Your task to perform on an android device: Open the yatra app and find a flight from Seoul Incheon to Paris CDG with a departure date on 14th july 2023 and an arrival date of 21th july 2023 for 2 people in economy class and book the flight after 12 pm and before 7 pm.
Image 0: 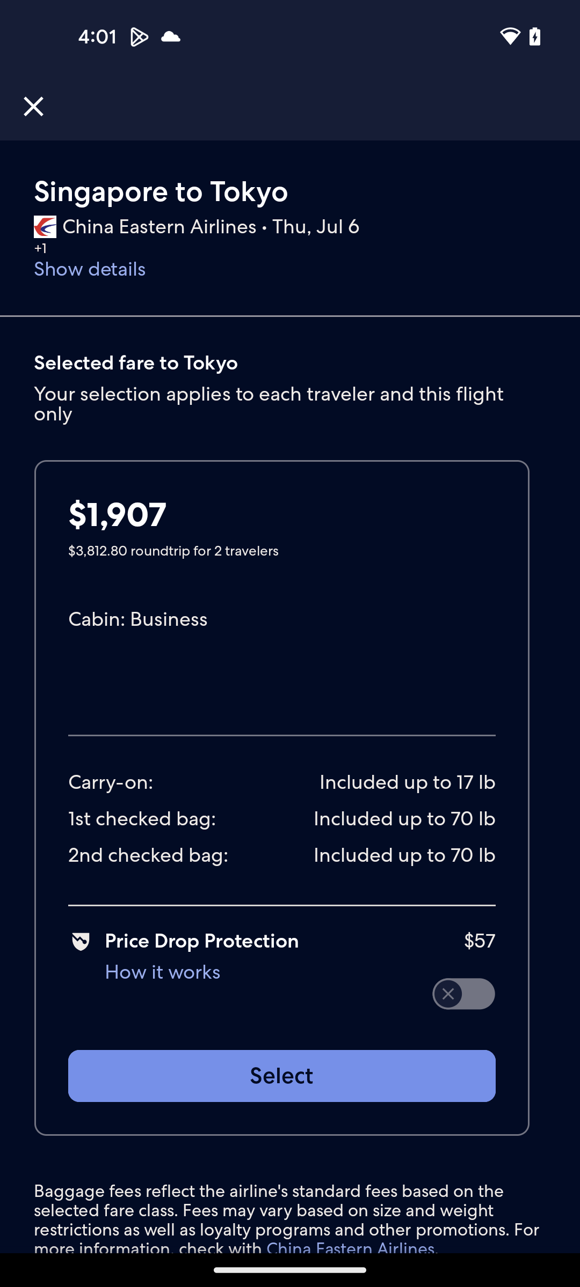
Open yatra app
Step 0: open app "Yatra"
Image 1: 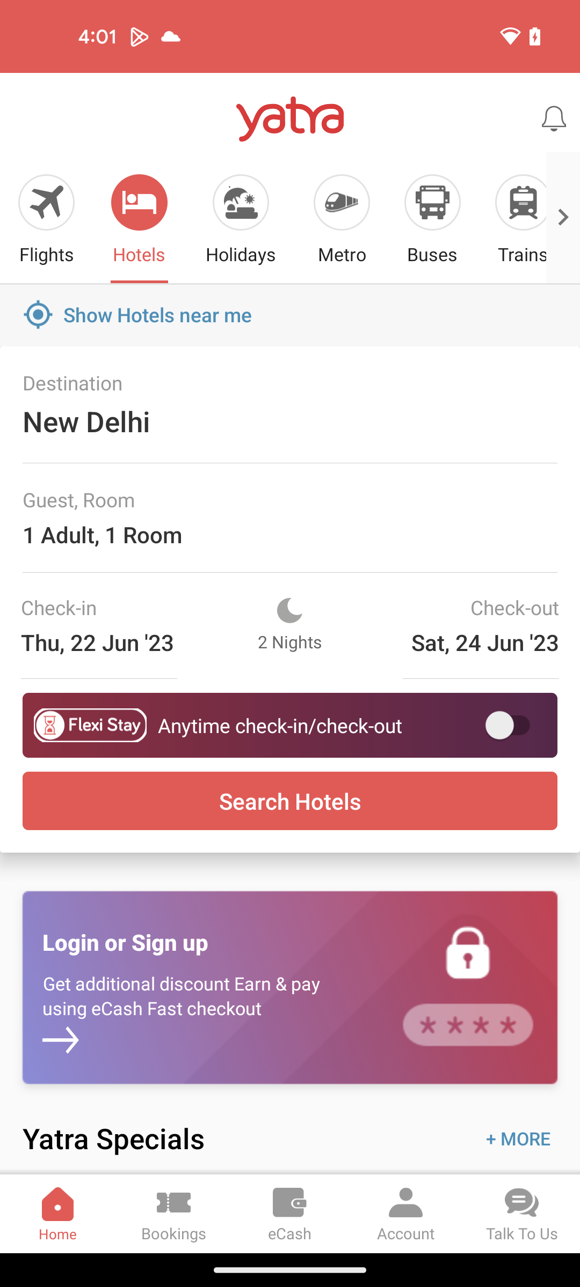
Go to the flights section at the top of the screen
Step 1: click (46, 202)
Image 2: 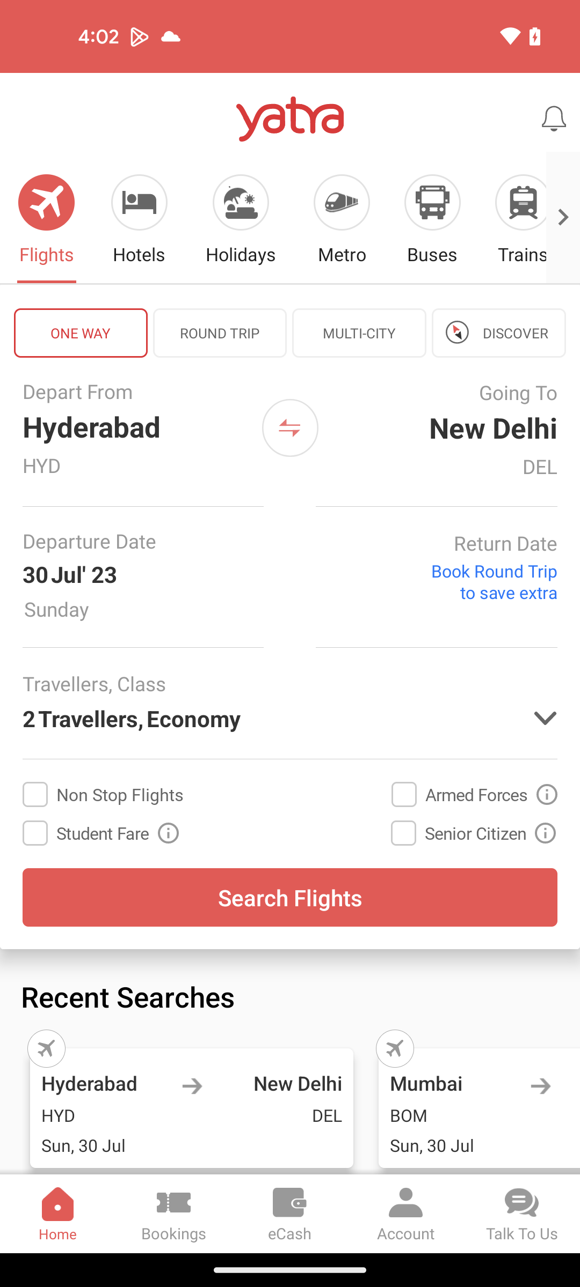
Click on the departure section
Step 2: click (131, 391)
Image 3: 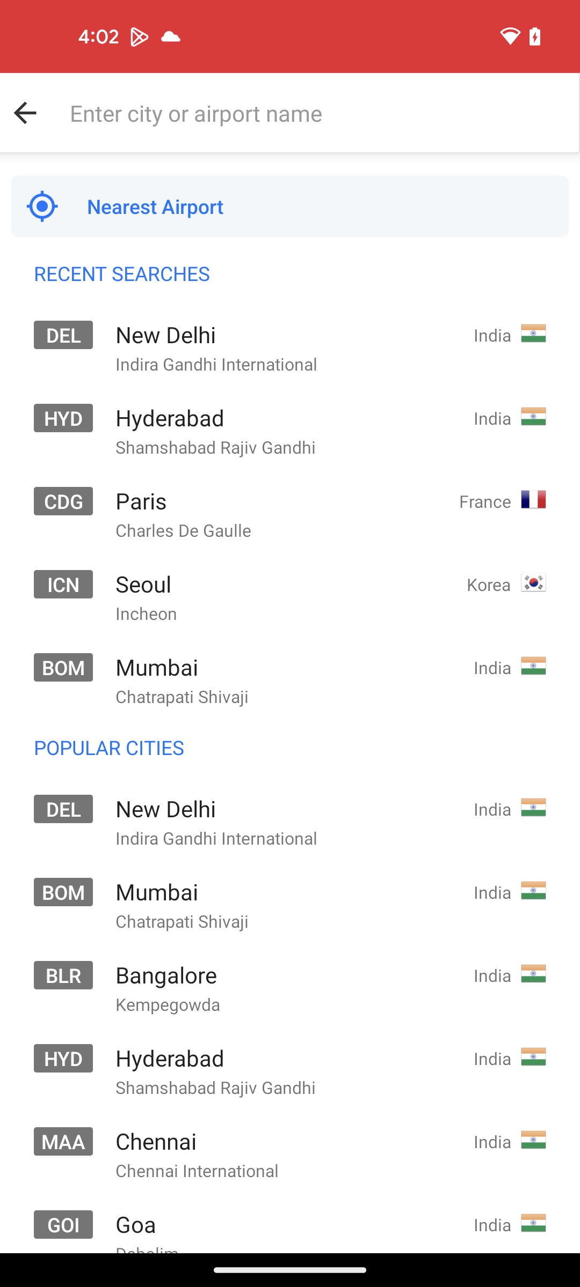
Search for Seoul incheon
Step 3: type "Seoul"
Image 4: 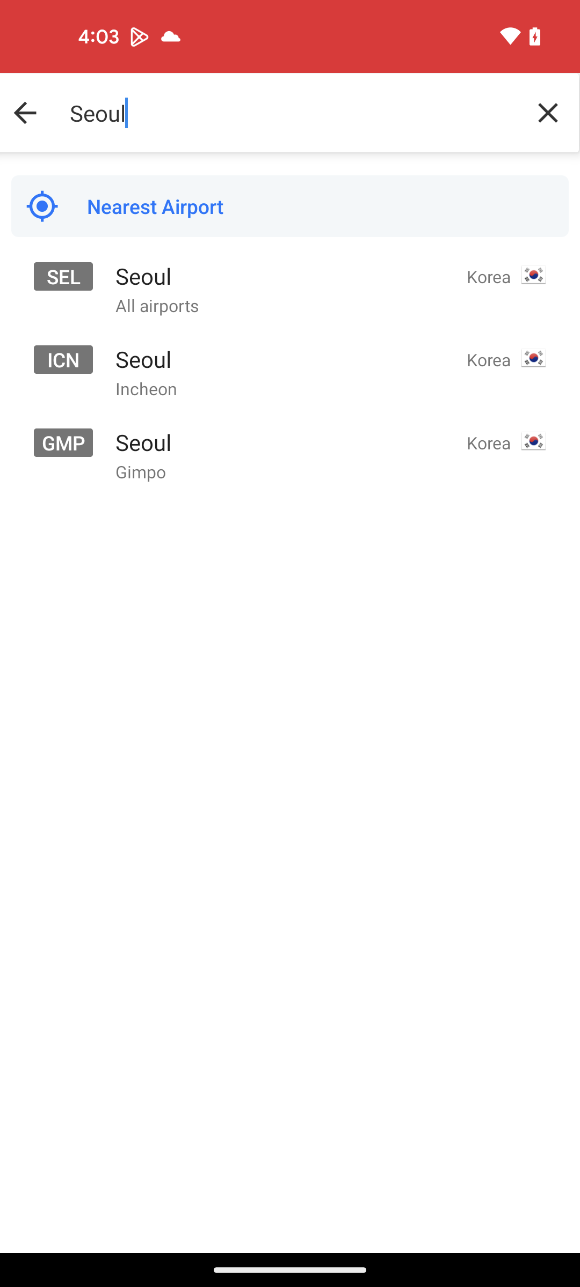
Select the second search result
Step 4: click (143, 359)
Image 5: 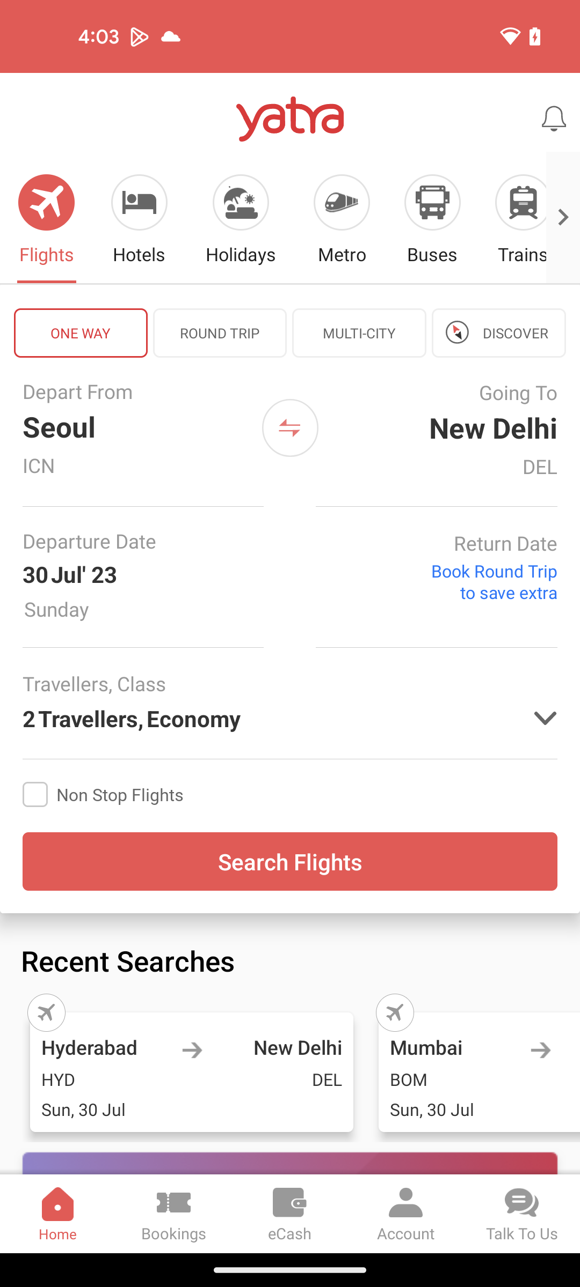
Click on the arrival section
Step 5: click (449, 392)
Image 6: 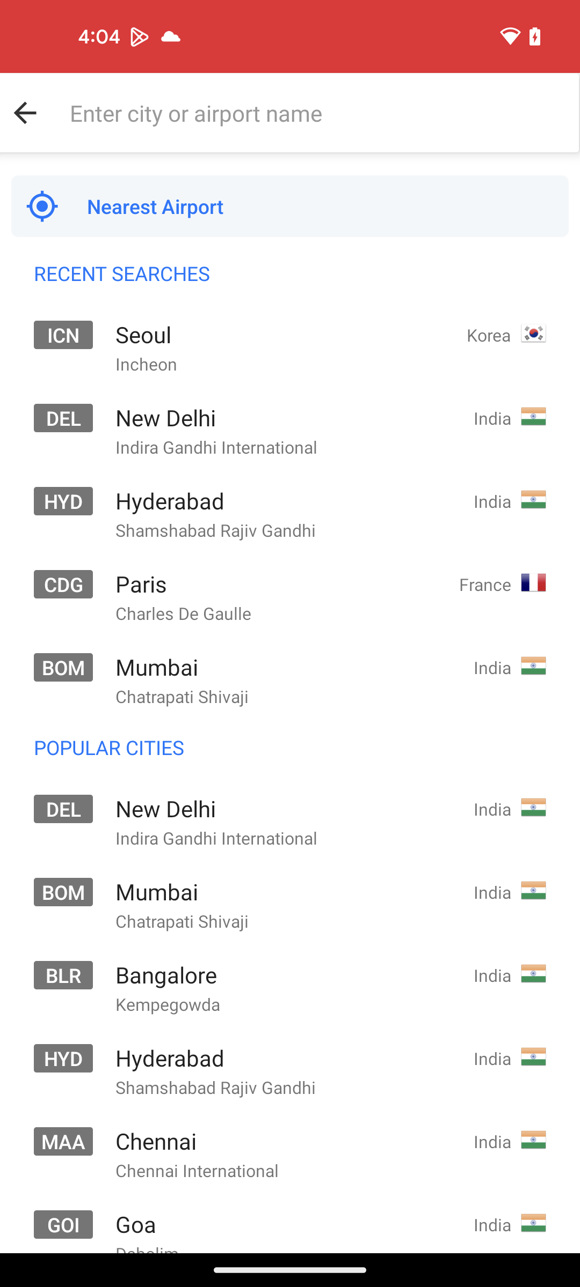
Search for Paris CDG
Step 6: type "Paris"
Image 7: 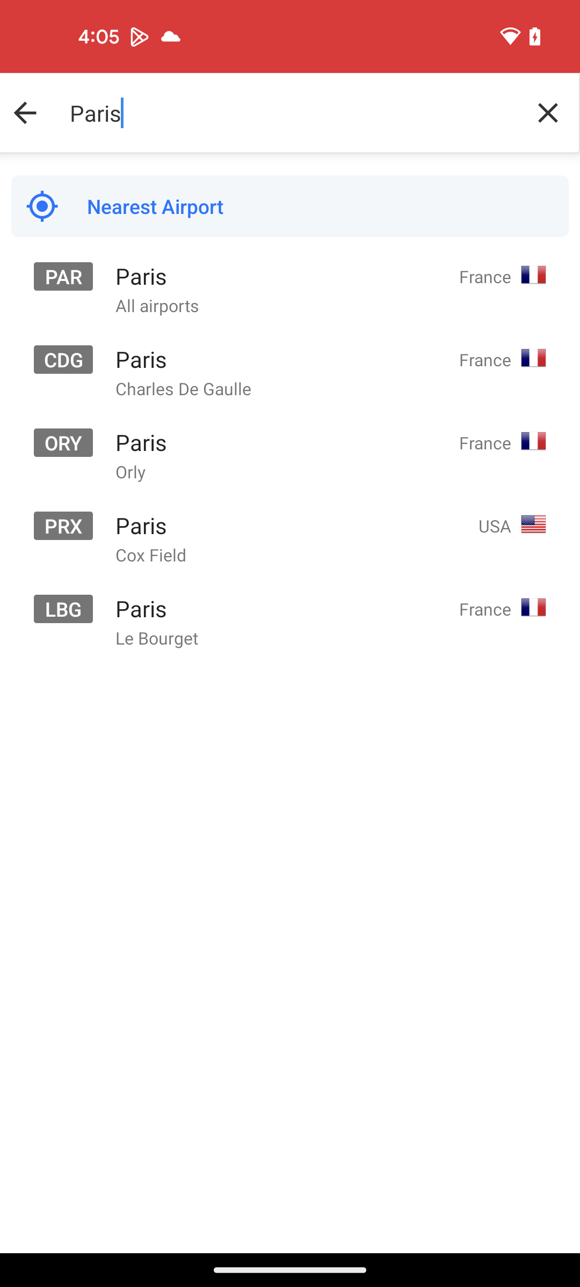
Select the second search result
Step 7: click (141, 359)
Image 8: 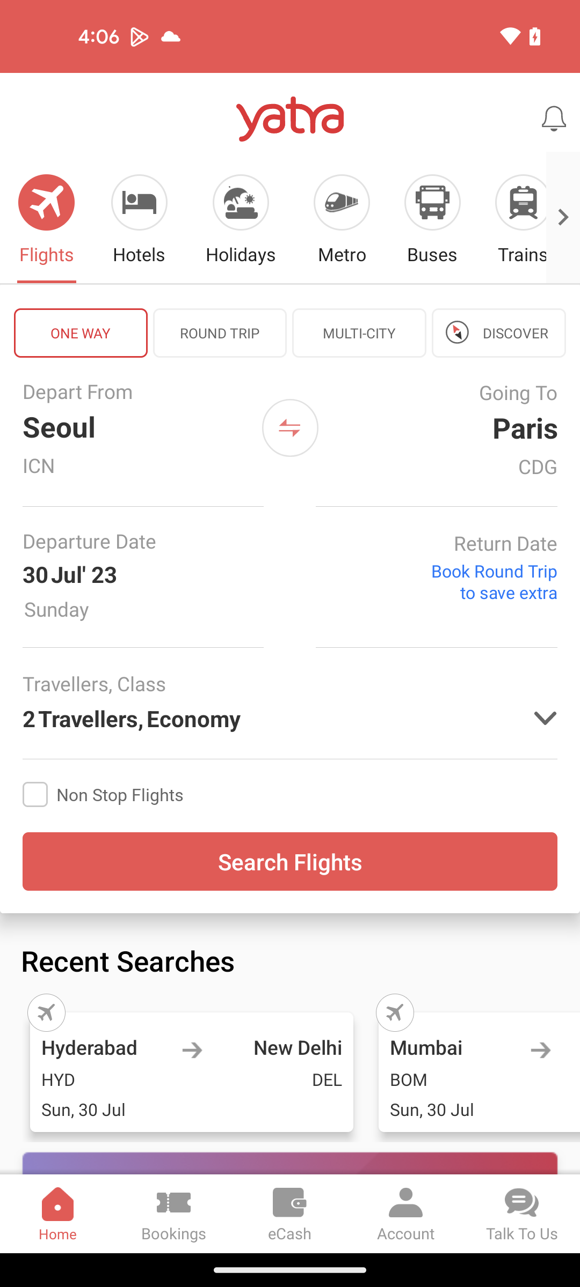
Click on the departure date section
Step 8: click (89, 541)
Image 9: 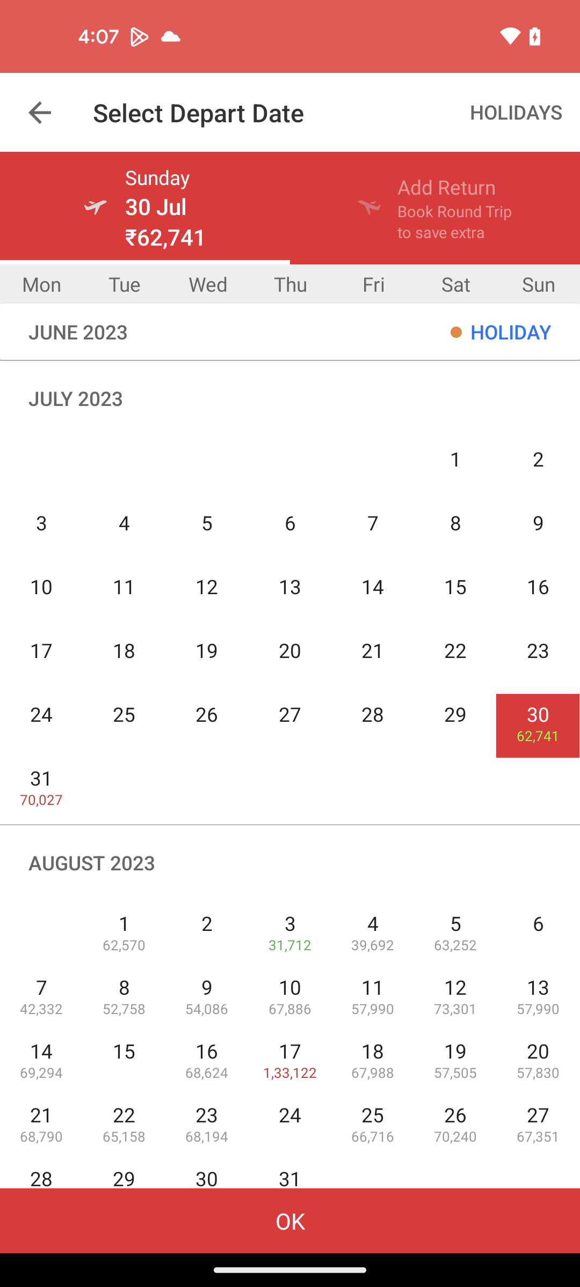
Select the departure date 14th july 2023
Step 9: click (372, 598)
Image 10: 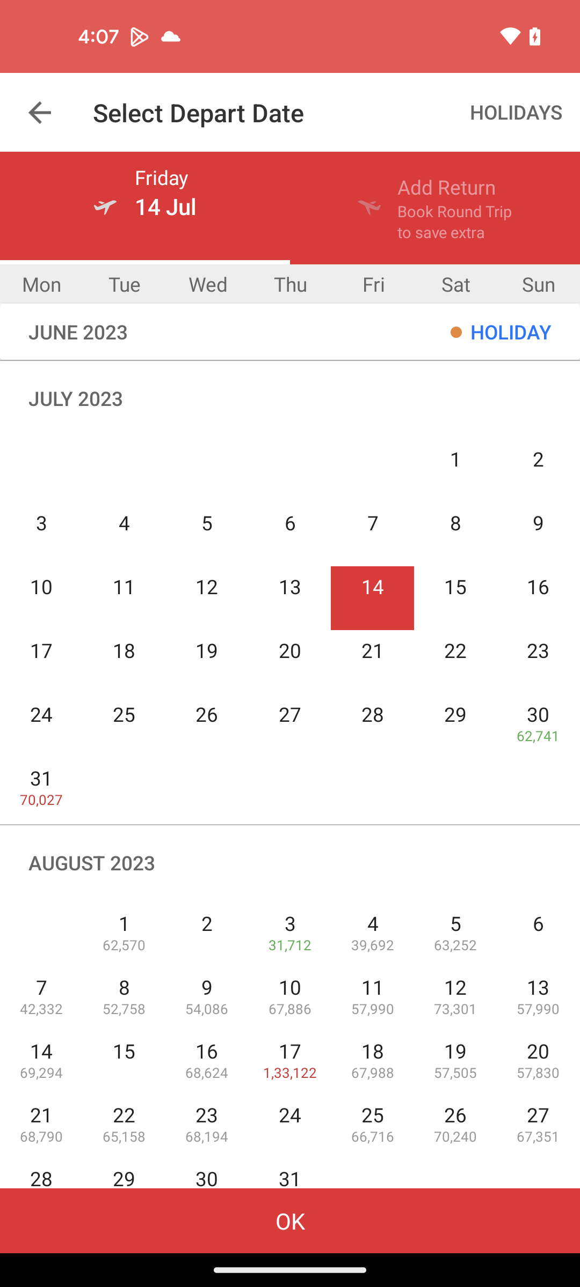
Click on the ok button at the bottom of the screen
Step 10: click (290, 1214)
Image 11: 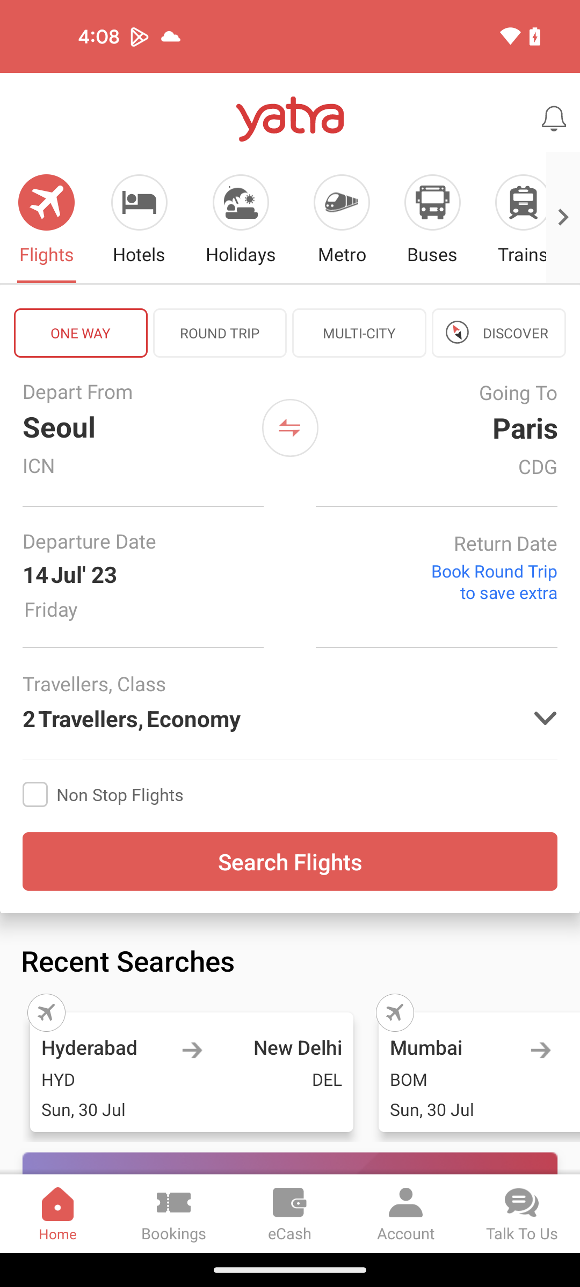
Click on the return date section
Step 11: click (505, 543)
Image 12: 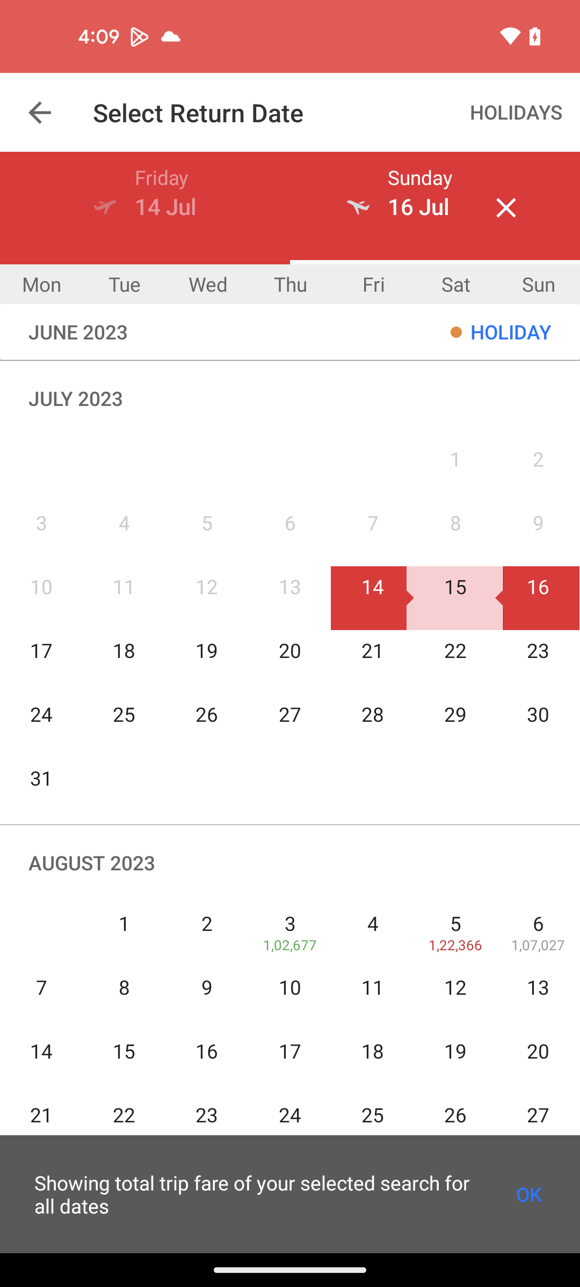
Select the return date 21st july 2023
Step 12: click (372, 662)
Image 13: 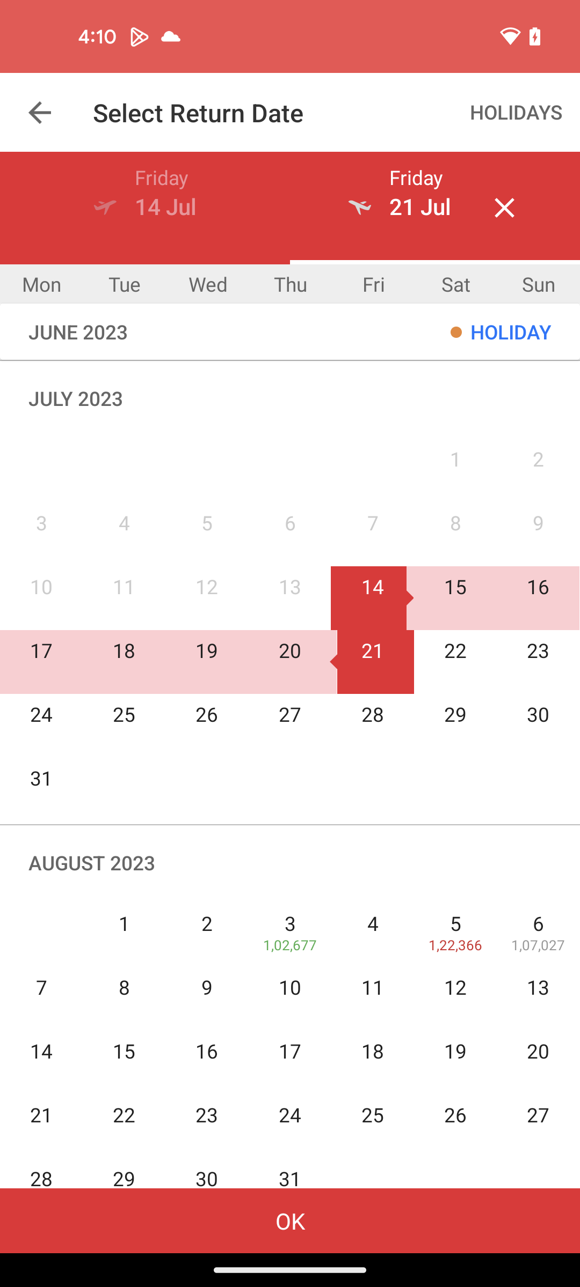
Click on the ok button at the bottom of the screen
Step 13: click (289, 1233)
Image 14: 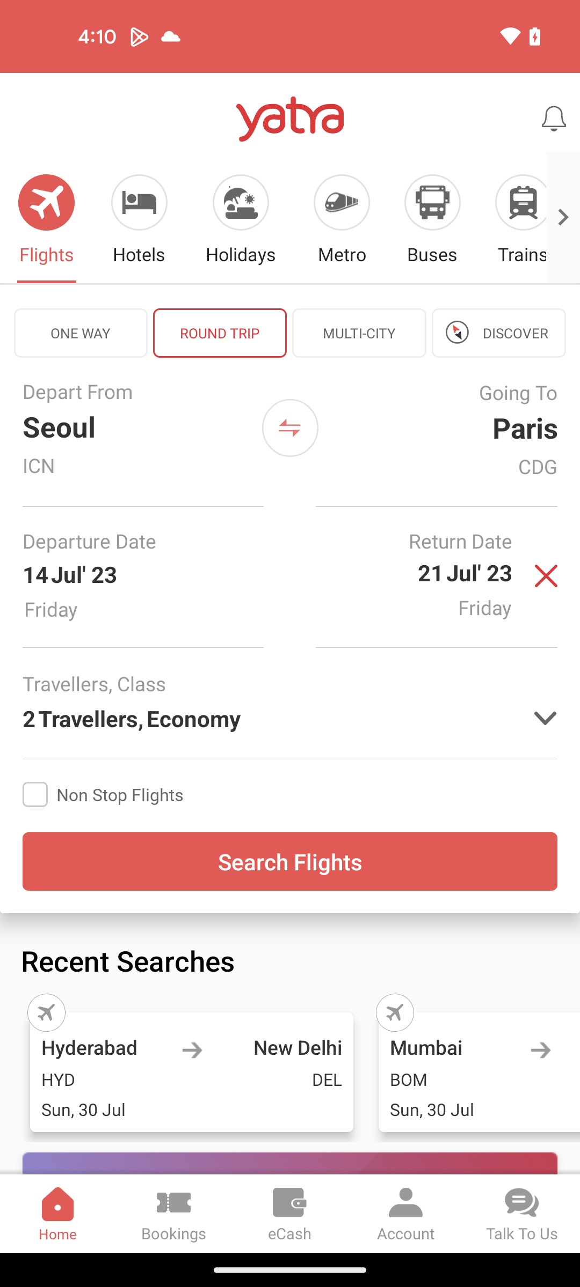
Click on the search flights button
Step 14: click (290, 861)